Your task to perform on an android device: Since I need to decorate my living room, I wish to search for a tealight holder in the IKEA app.
Image 0: 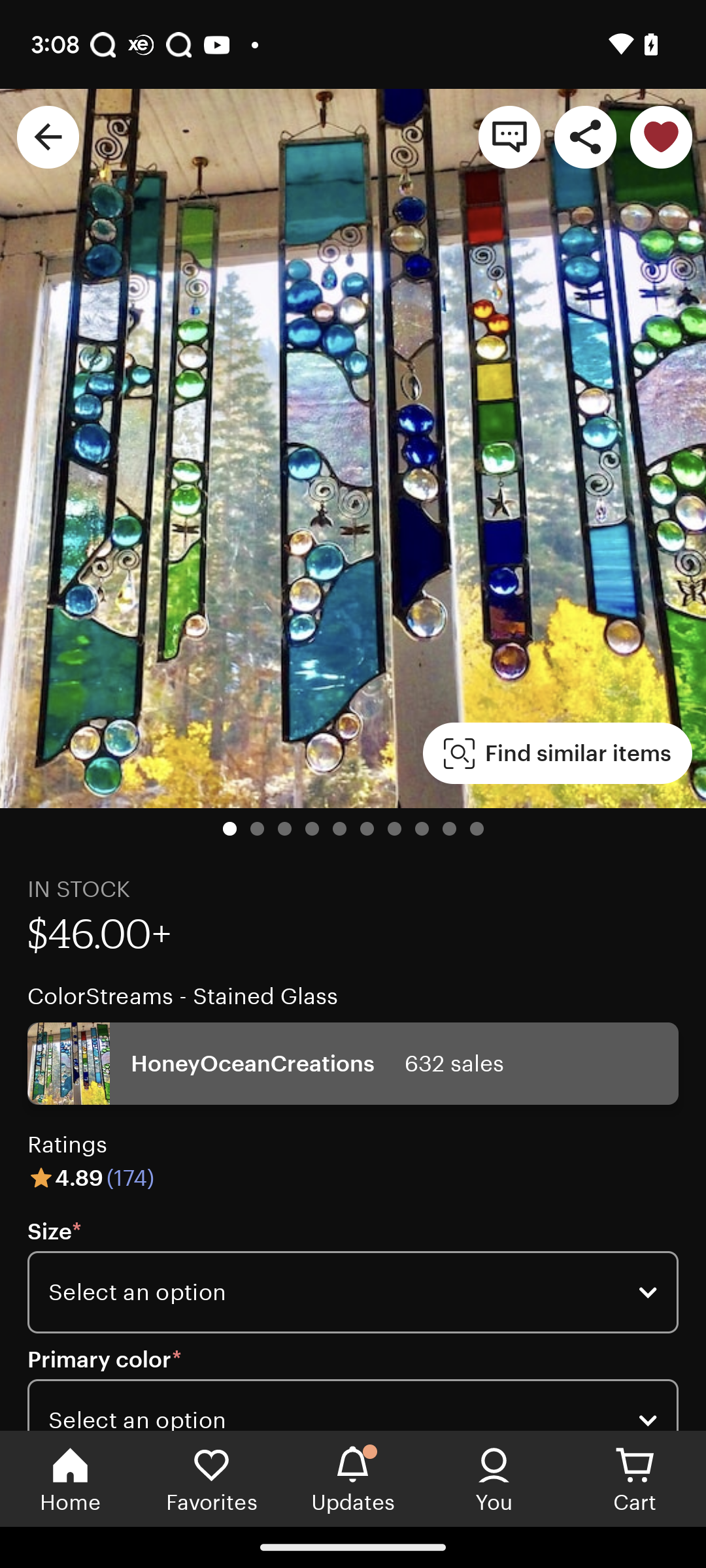
Open ikea app
Step 0: open app "IKEA"
Image 1: 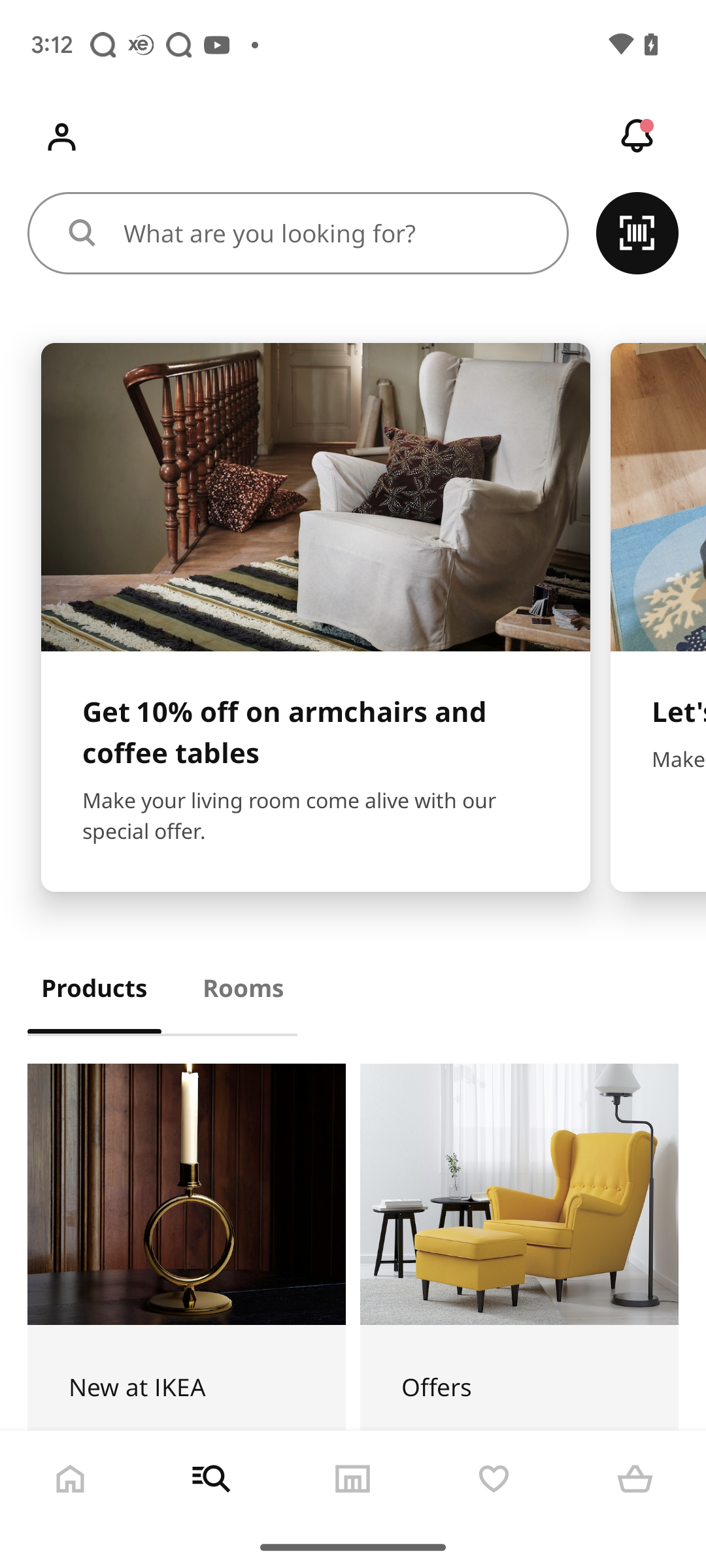
Click on the search icon at the top of the screen
Step 1: click (332, 233)
Image 2: 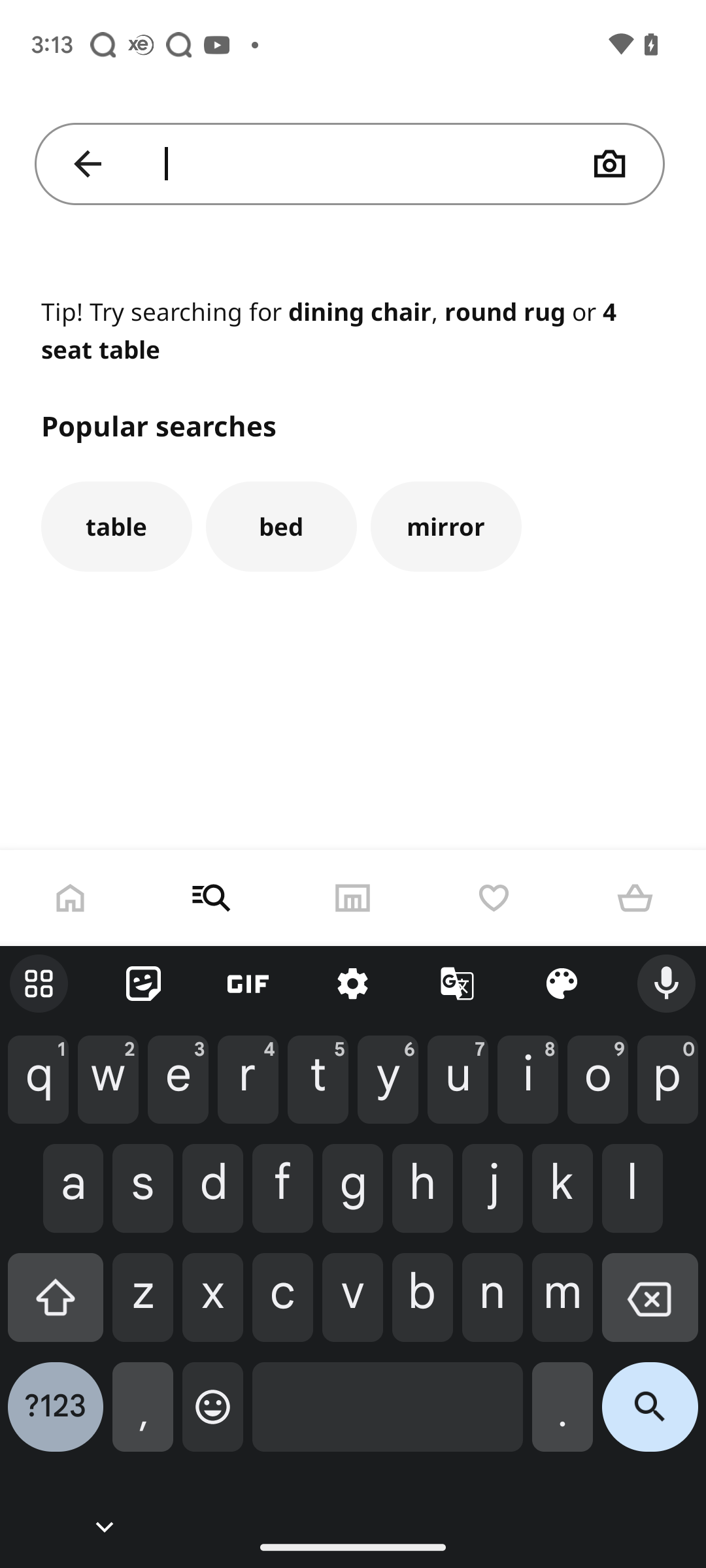
Enter text as tealight holder
Step 2: type "tealight holder"
Image 3: 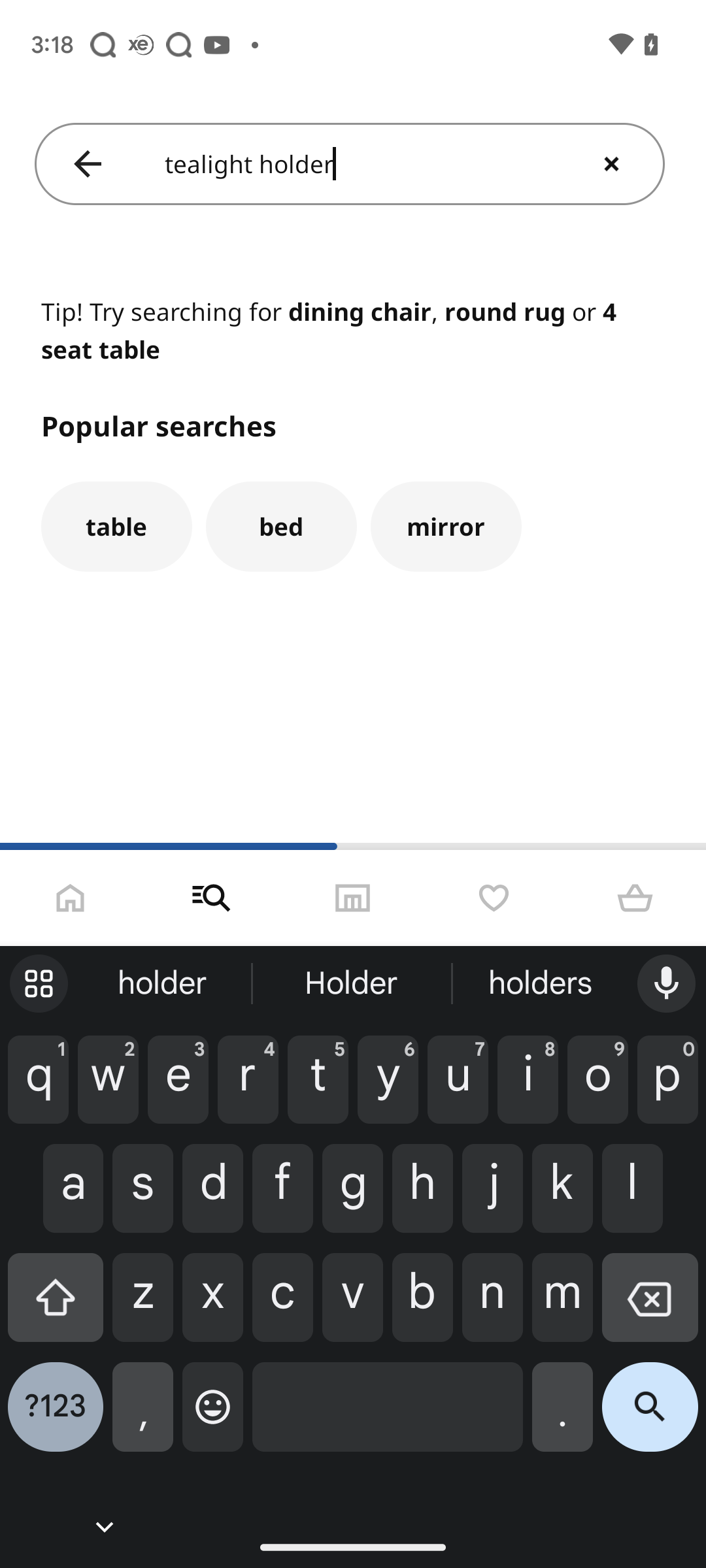
click on the search icon in the keypad.
Step 3: click (650, 1417)